Your task to perform on an android device: Click on the video How to Start Fishing.
Image 0: 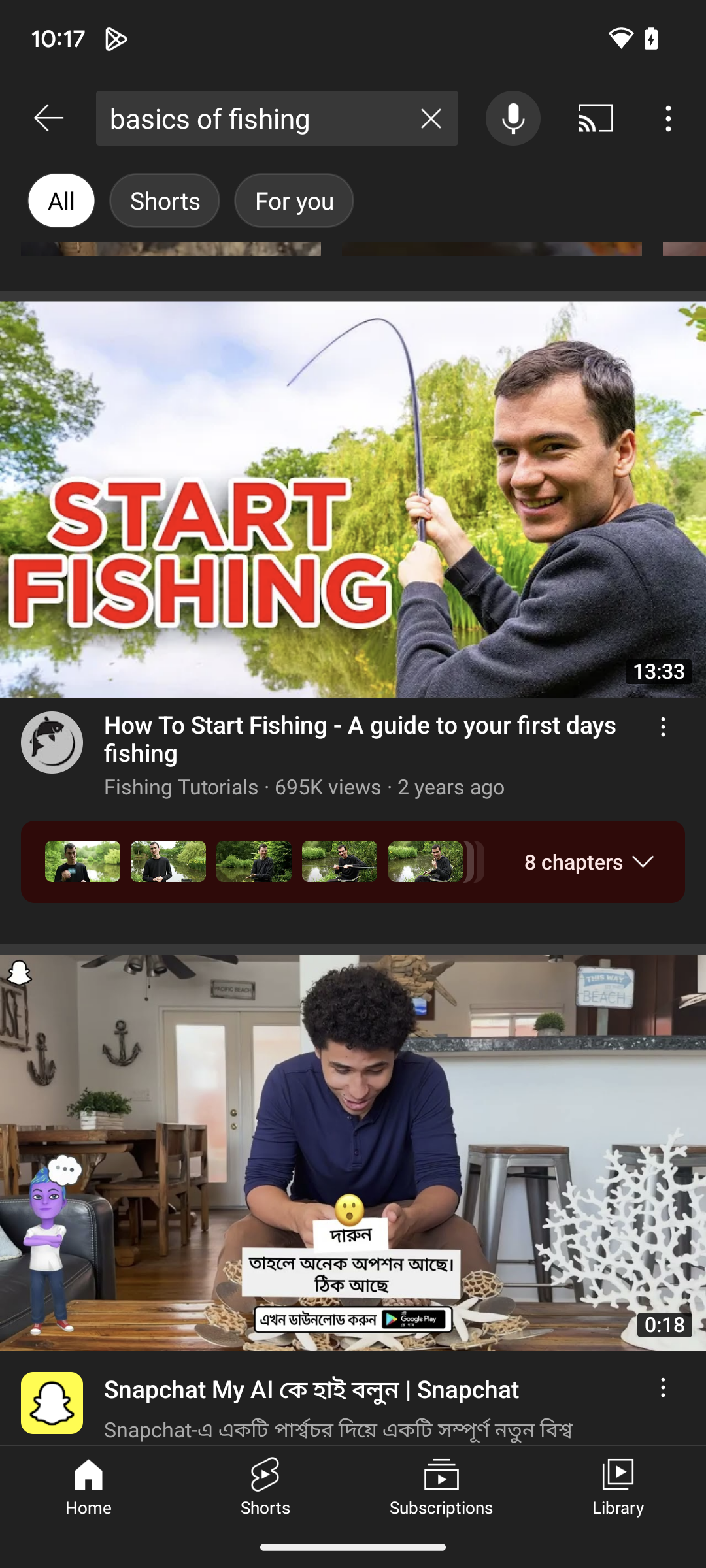
Click on the video How to Start Fishing.
Step 0: click (353, 561)